Your task to perform on an android device: Add the Tilapia/Jalebi fish (Large) to the Shopping cart in the FreshtoHome app.
Image 0: 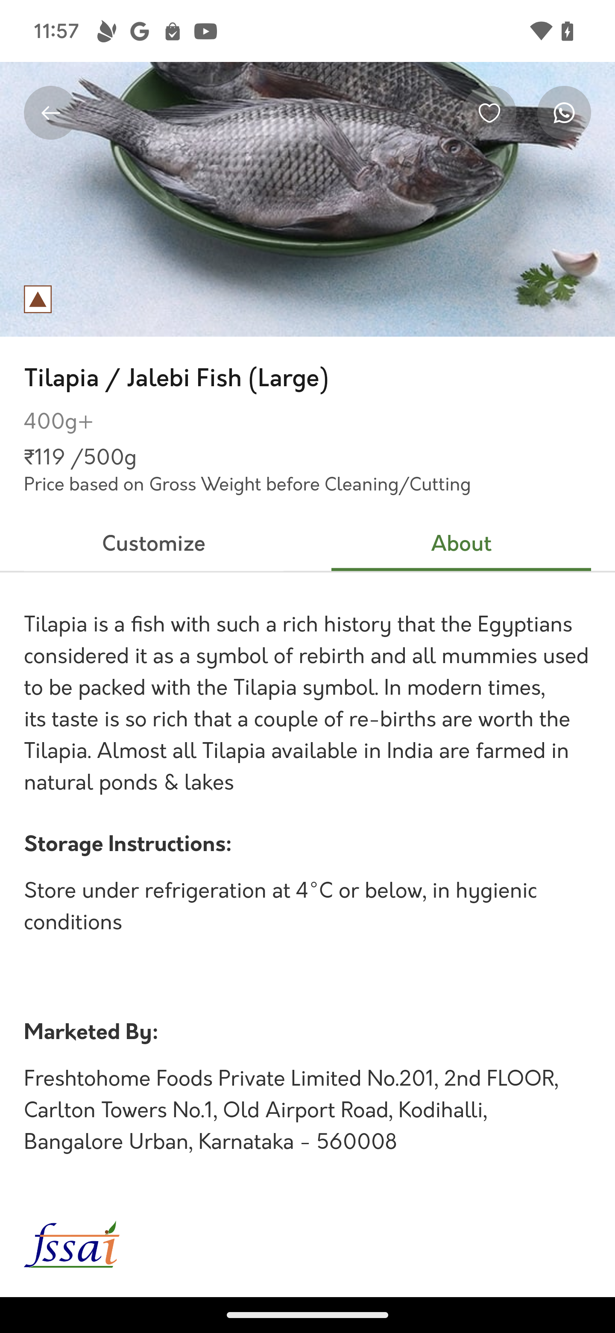
Click on the Customize option
Step 0: click (154, 545)
Image 1: 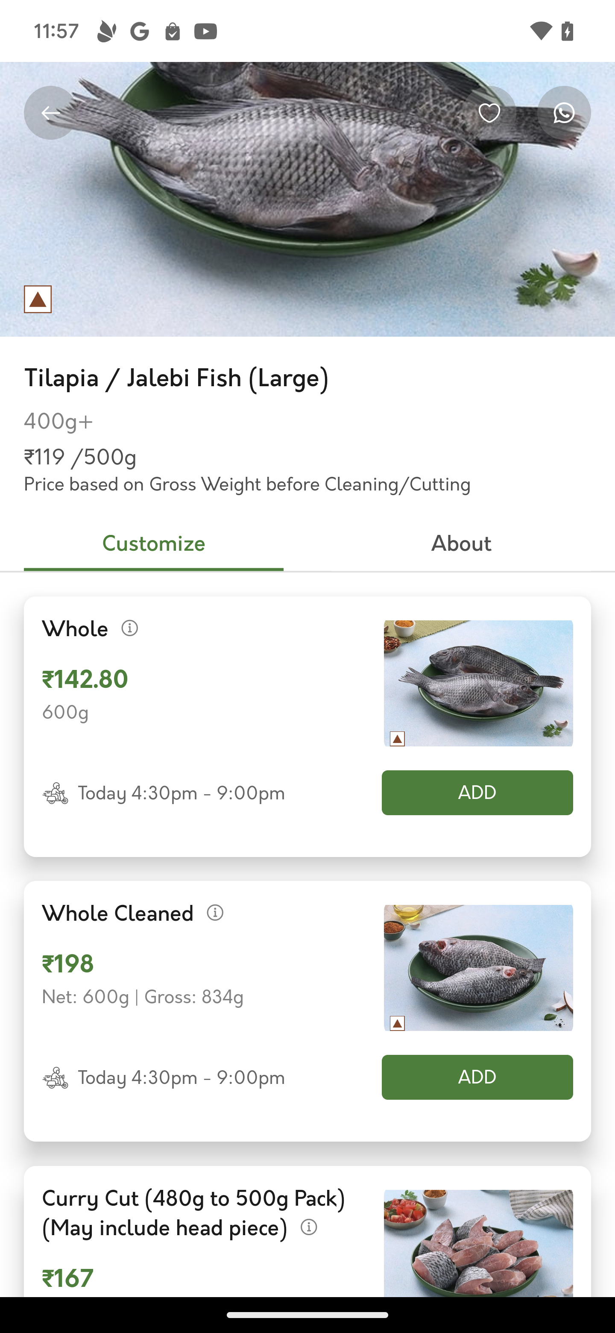
Click on the add button of the whole fish
Step 1: click (307, 679)